Your task to perform on an android device: I want to share this Dinercafe Pleasant restaurant with my friend Naomi Rousseau on her mail ID naomi.rousseau@example.com
Image 0: 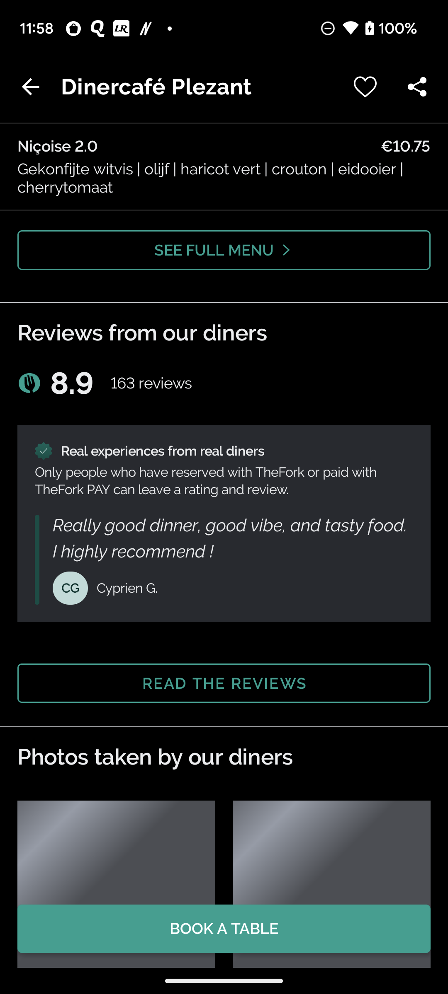
Click on the Share icon at the top right of the screen
Step 0: click (417, 86)
Image 1: 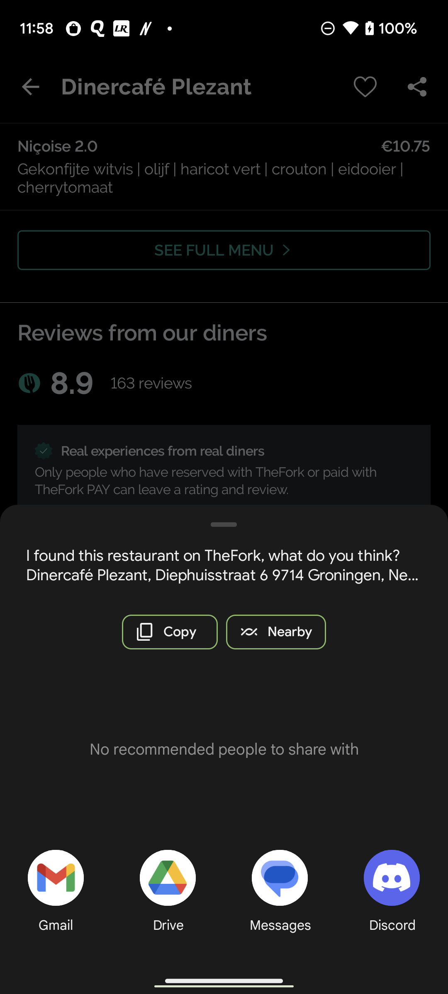
Click on the Gmail icon option 
Step 1: click (51, 896)
Image 2: 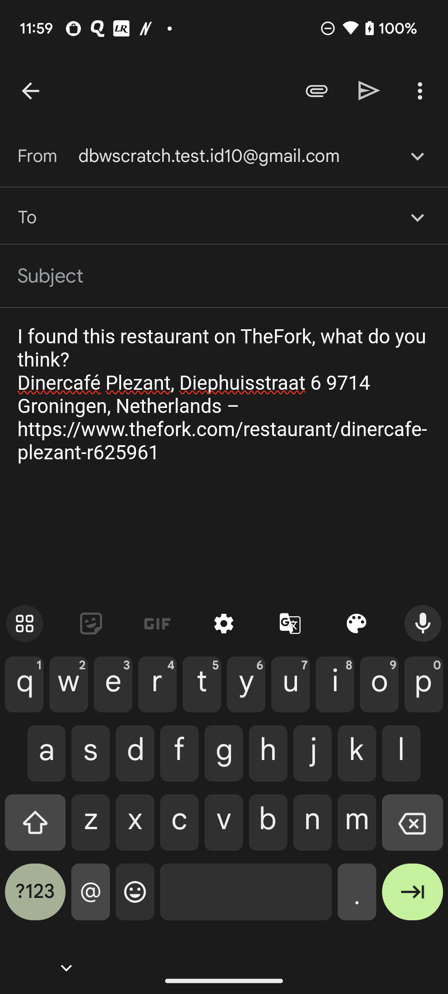
Type naomi.rousseau@example.com in To bar
Step 2: type "naomi.rousseau@example.com"
Image 3: 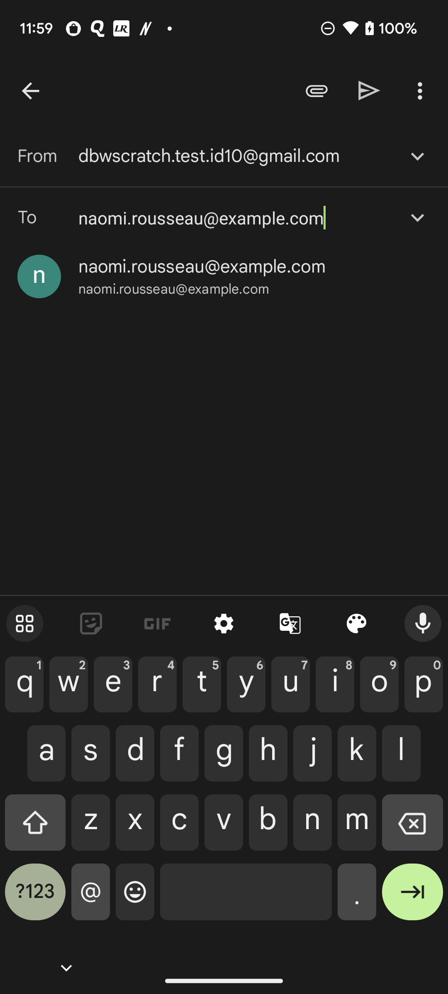
Click on the naomi.rousseau@example.com 
Step 3: click (173, 289)
Image 4: 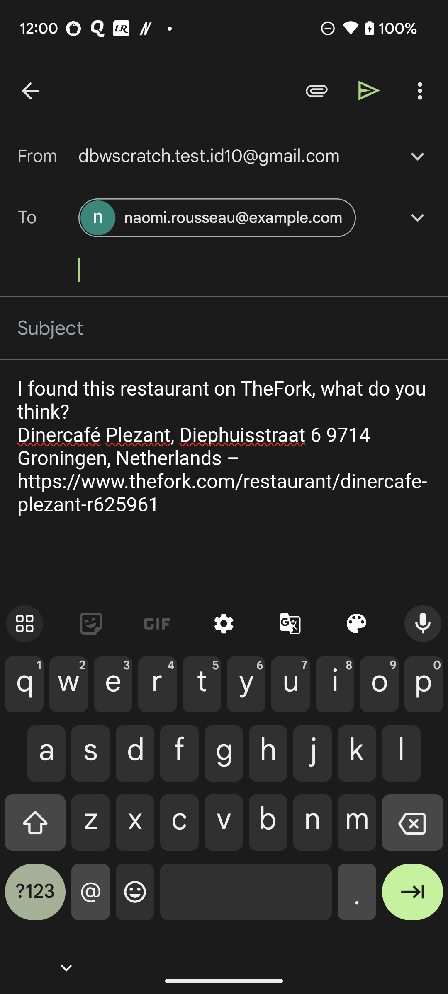
Click on the right arrow at the top of the screen
Step 4: click (369, 90)